Your task to perform on an android device: I want to download this uploaded file germanycountryst00sols.pdf to save a copy of this file in my phone's storage, so download the germanycountryst00sols.pdf file in the Dropbox app
Image 0: 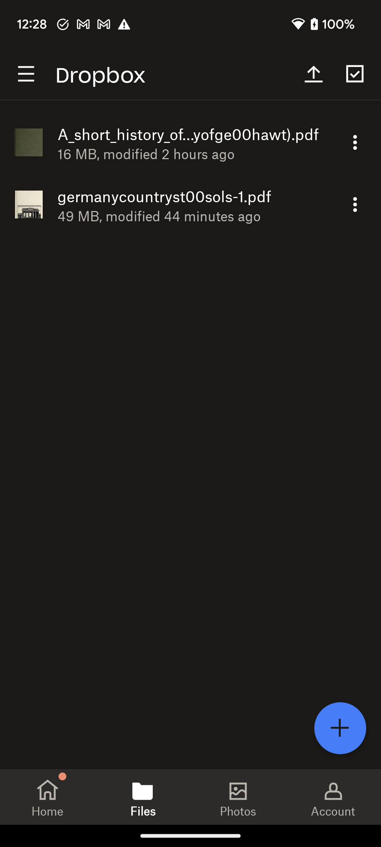
Click on the three dots icon of the germanycountryst00sols.pdf file to view the download option.
Step 0: click (355, 204)
Image 1: 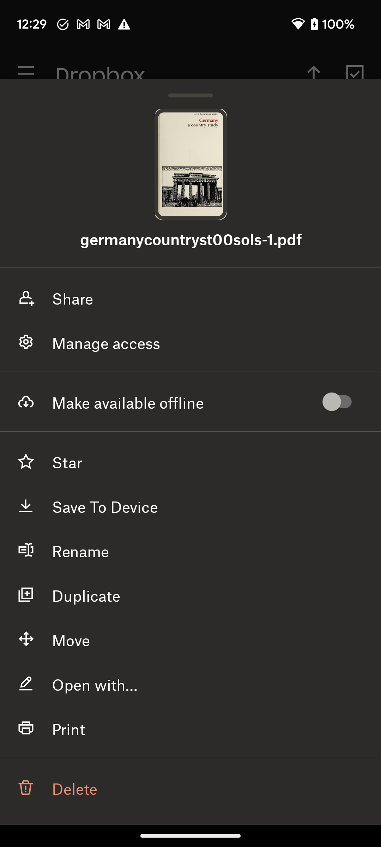
Click on the Save to Device option to download this file.
Step 1: click (105, 505)
Image 2: 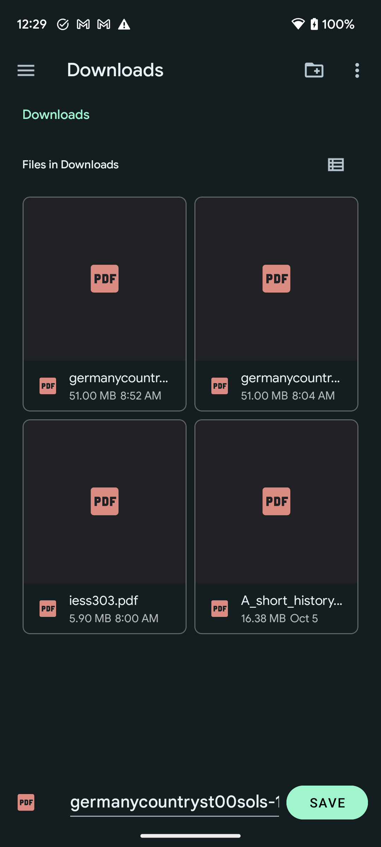
Click on the SAVE button at the bottom right corner of the screen to download this file.
Step 2: click (327, 802)